Your task to perform on an android device: I want to read the "The Nightingale" book as it seems fantastic from the cover.
Image 0: 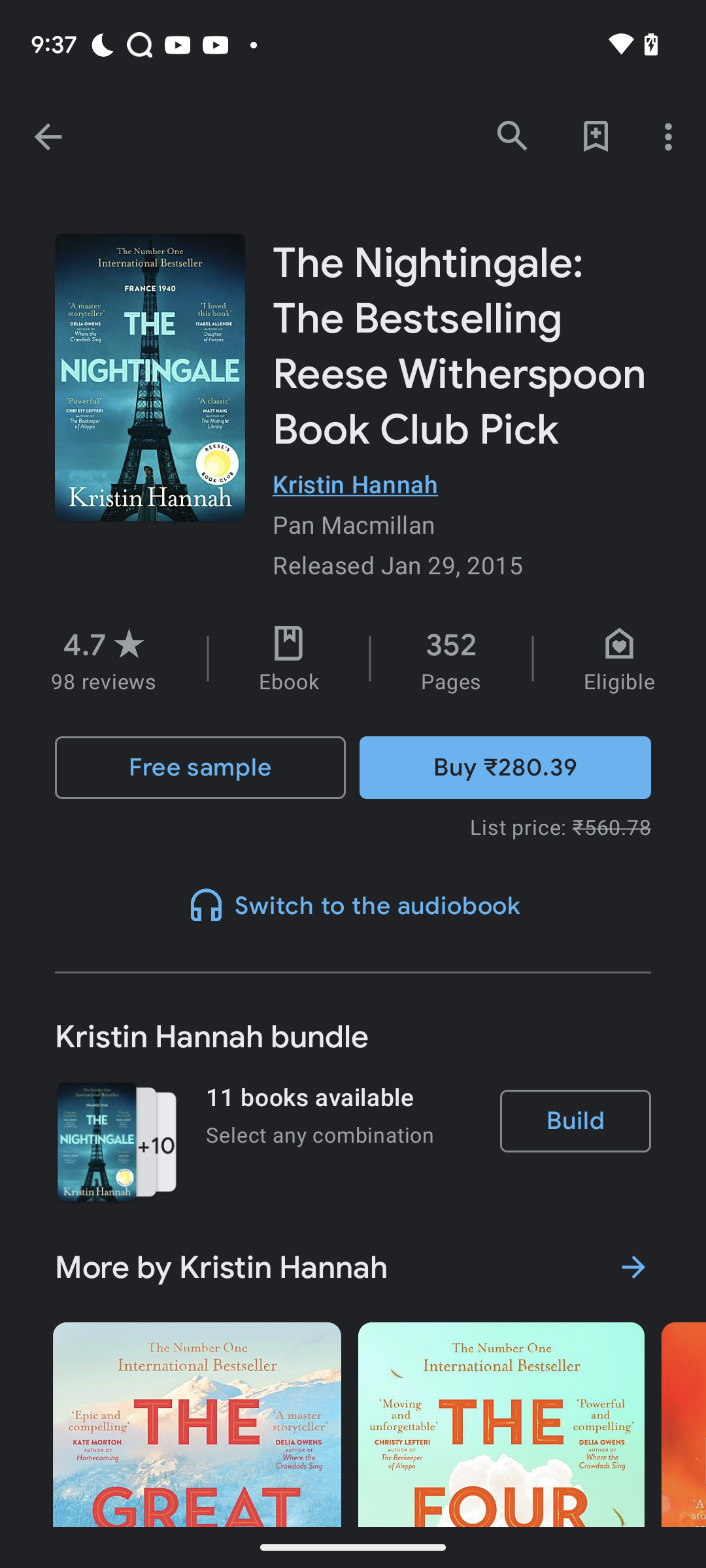
Click on the free sample option
Step 0: click (200, 767)